Your task to perform on an android device: Since my grocery shopping is complete, I would like to delete the reminder of buying groceries on the Clevnote app.
Image 0: 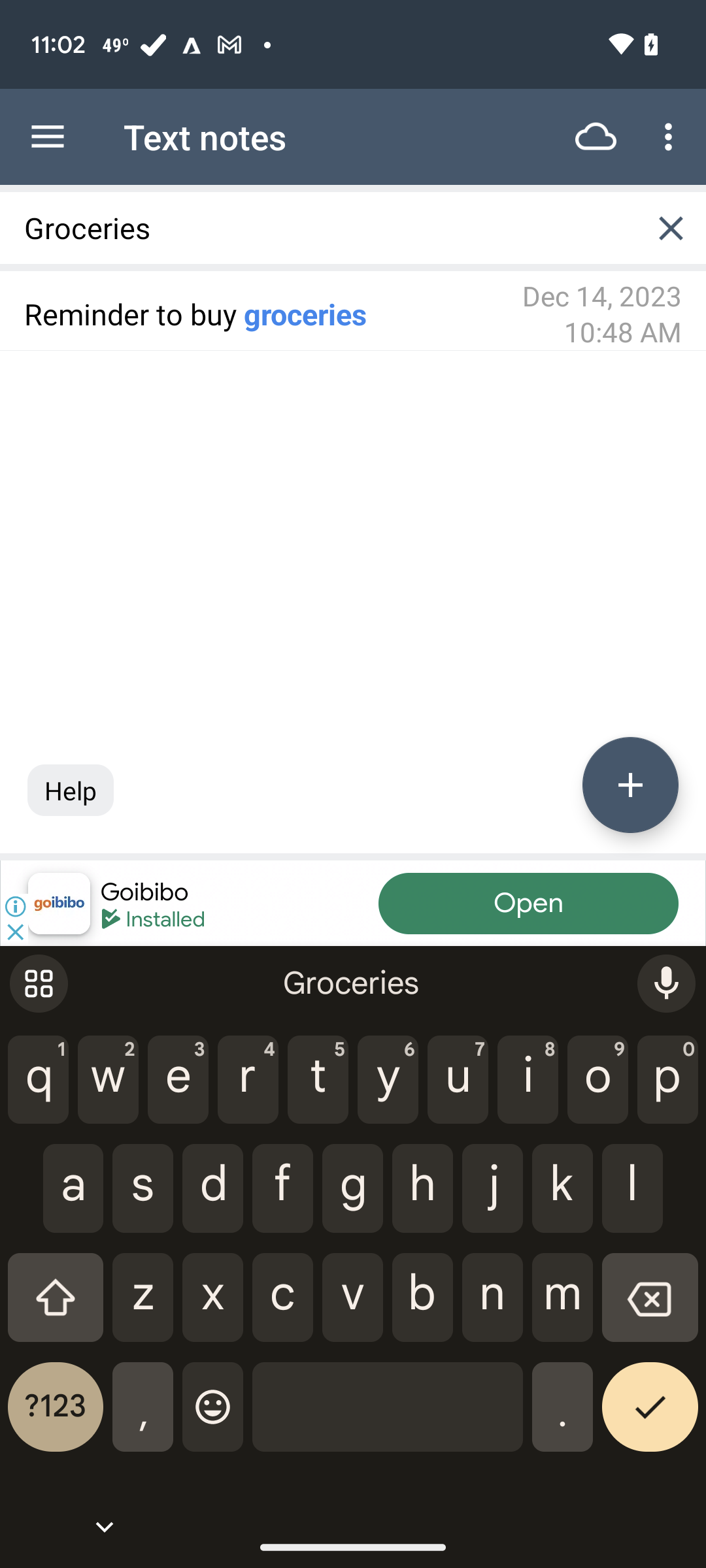
Click on the list to buy groceries
Step 0: click (261, 314)
Image 1: 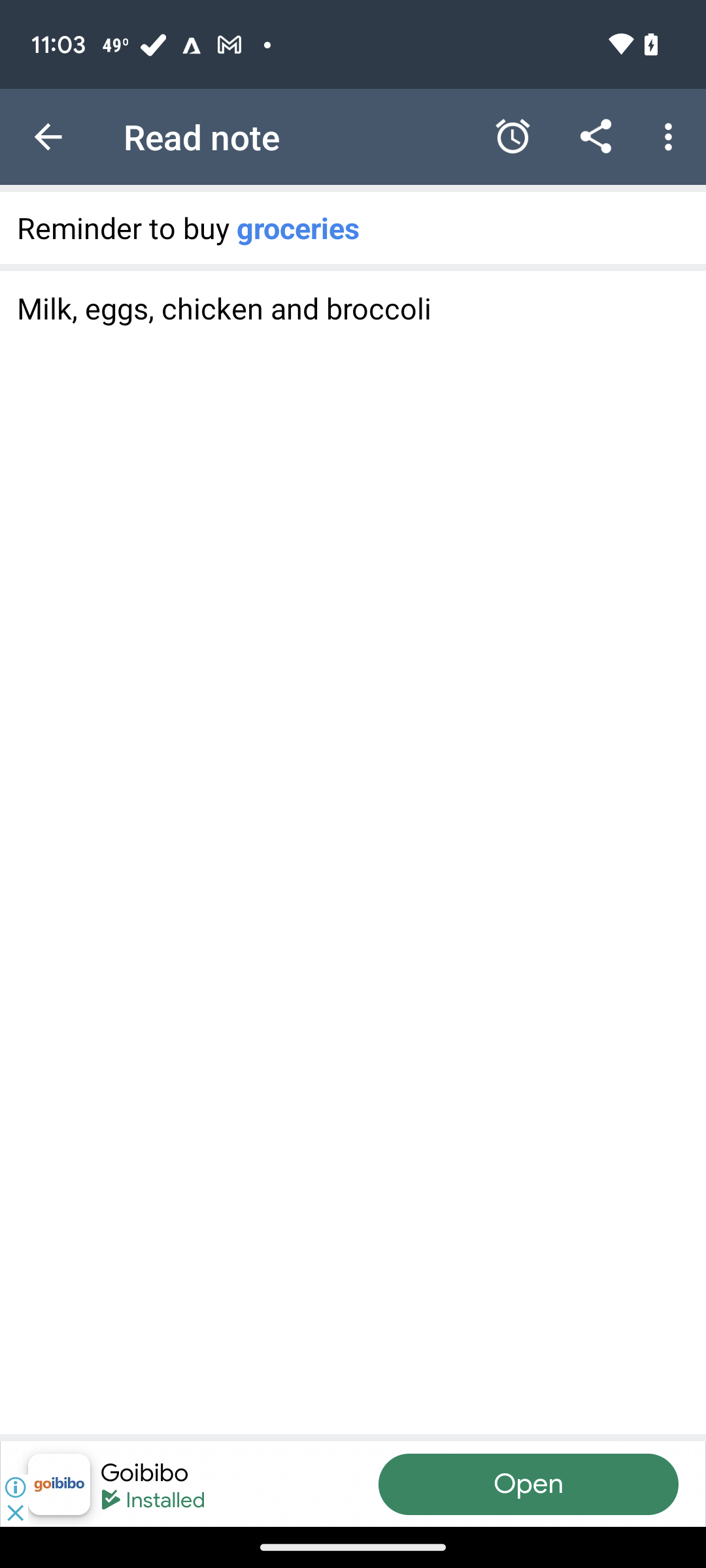
Click on more options
Step 1: click (671, 137)
Image 3: 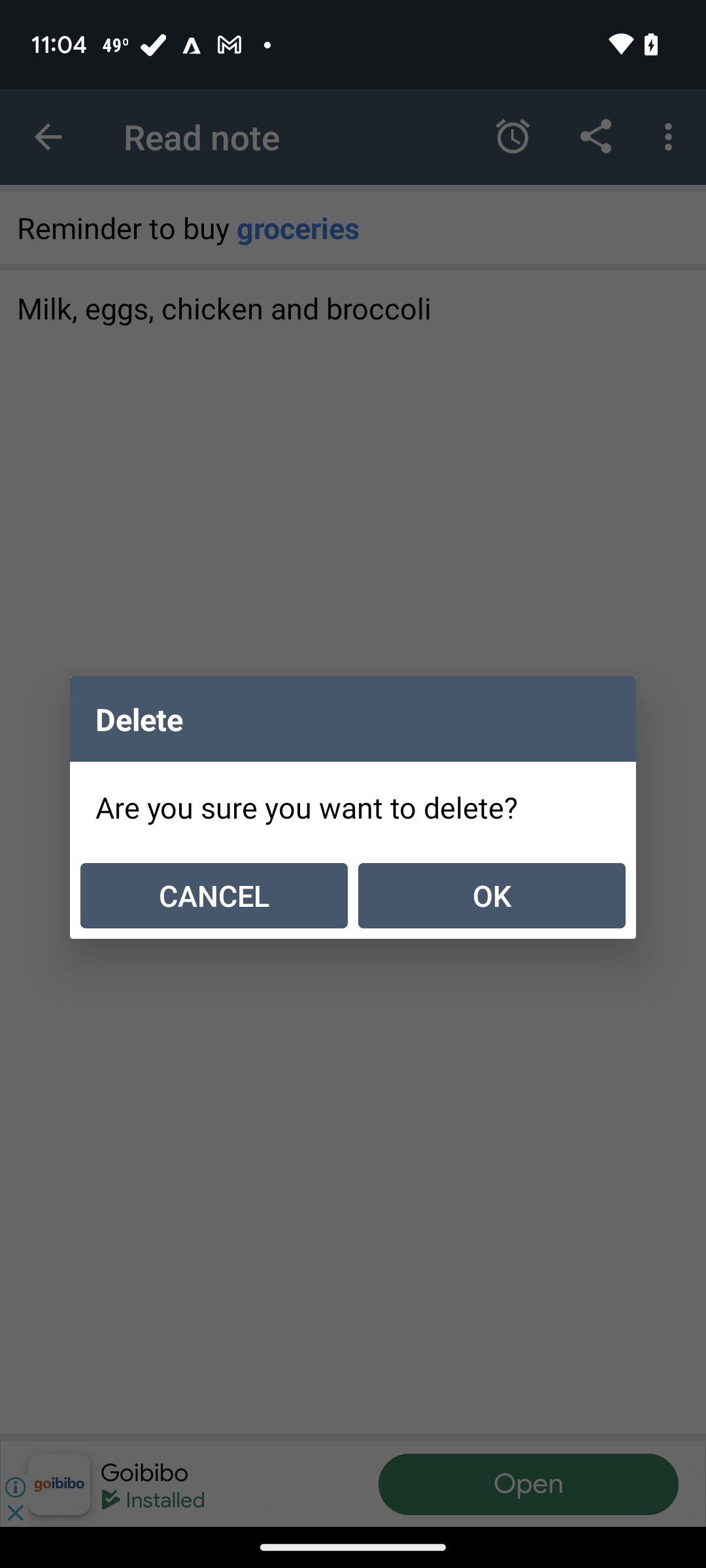
Click on Ok
Step 3: click (492, 895)